Your task to perform on an android device: I want to set an alarm for every weekday at 7:00 AM on the clock app for the gym so that I don't miss my workout.
Image 0: 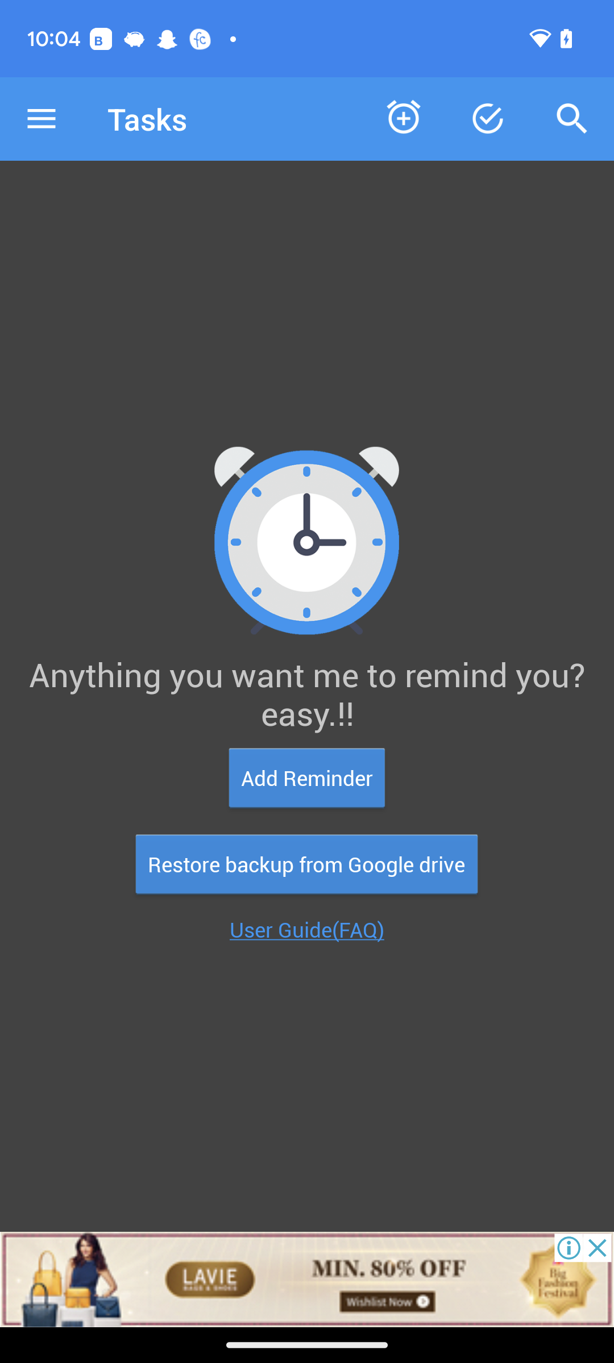
Open the Clock app.
Step 0: open app "Clock"
Image 1: 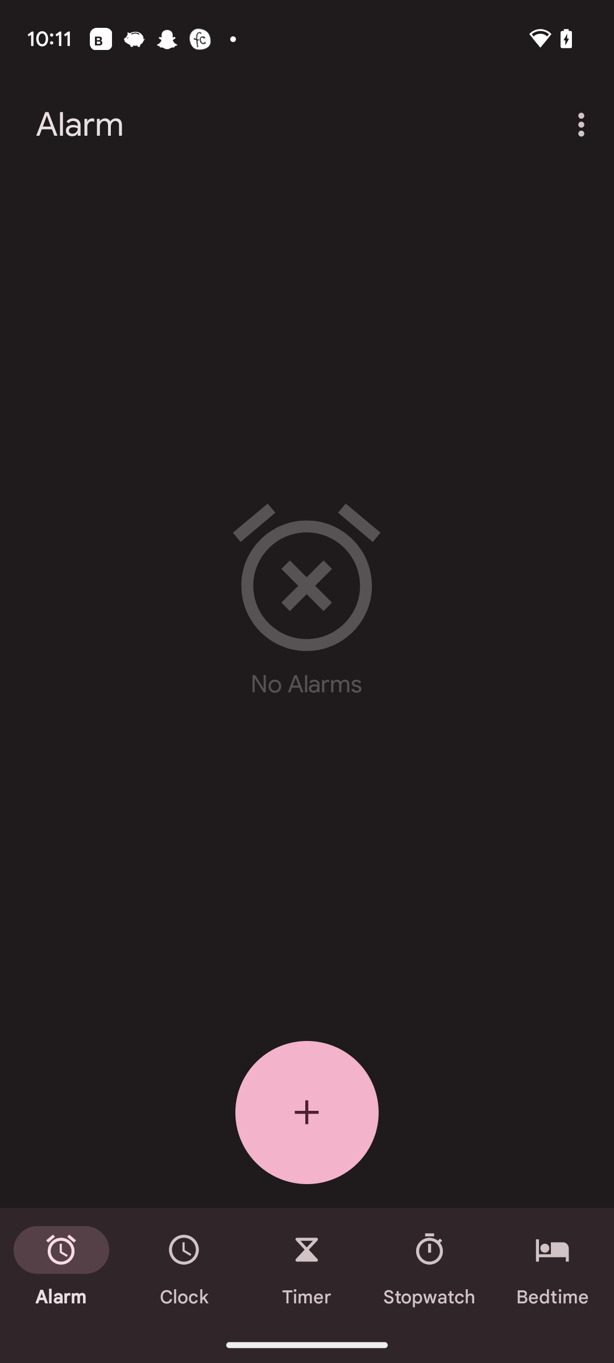
Click on the plus icon.
Step 1: click (307, 1112)
Image 2: 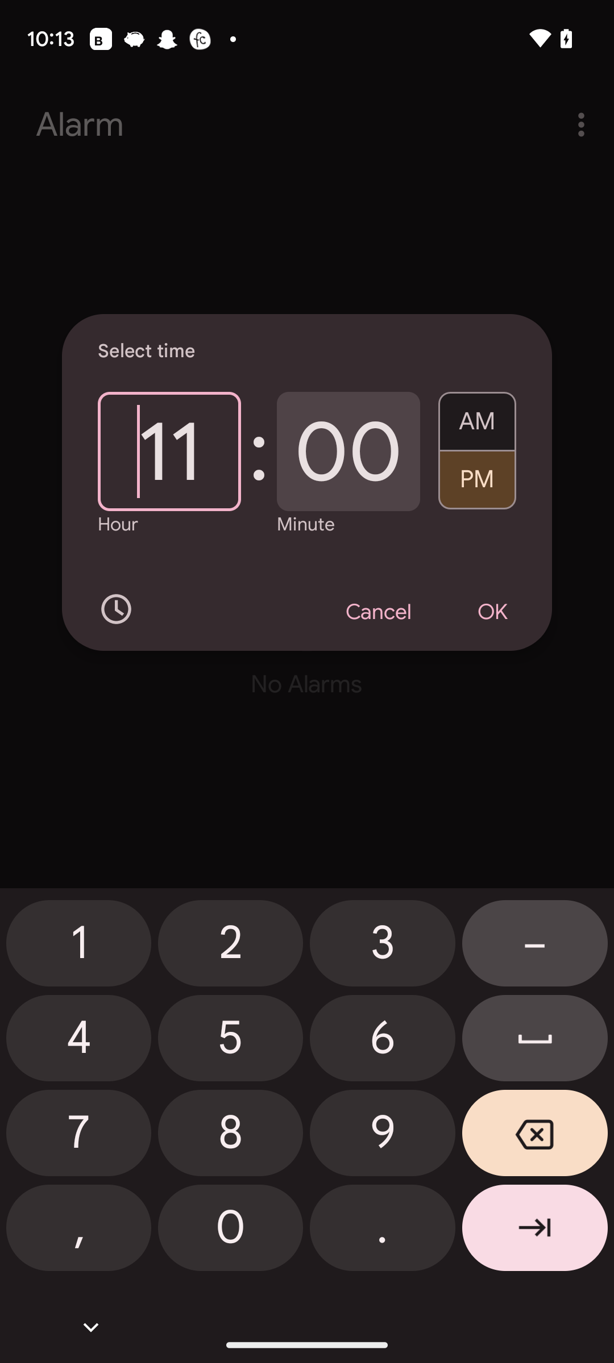
Set hours to 7.
Step 2: click (230, 1232)
Image 3: 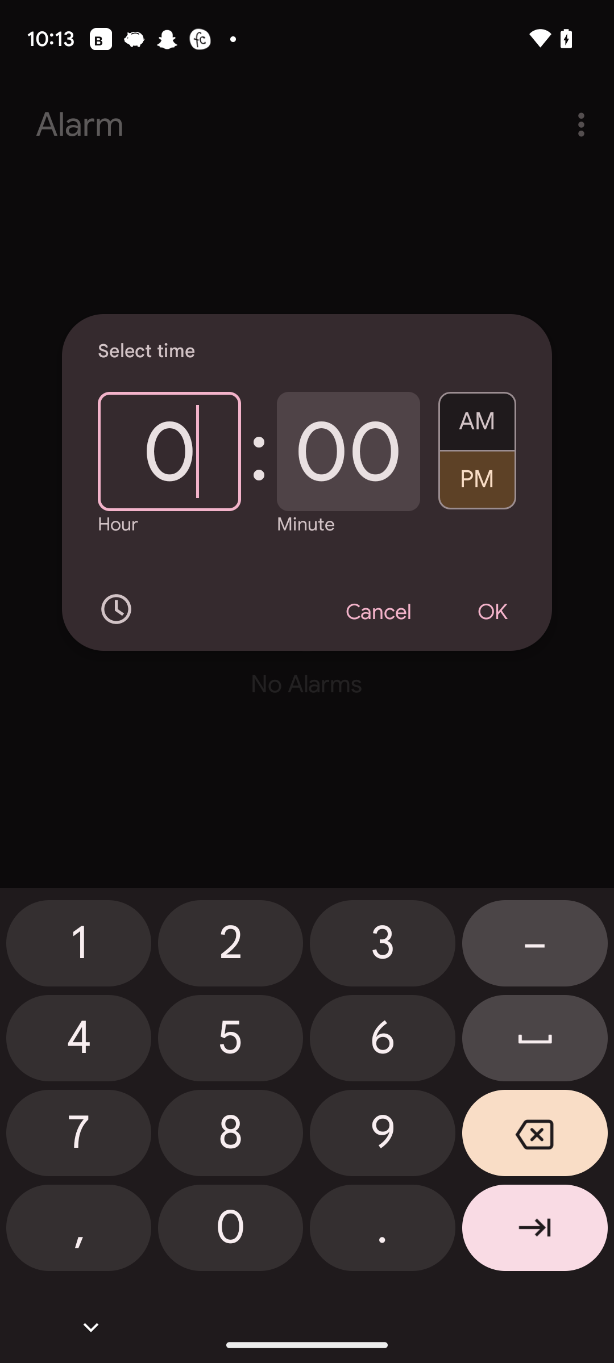
Set hours to 7.
Step 3: click (78, 1136)
Image 5: 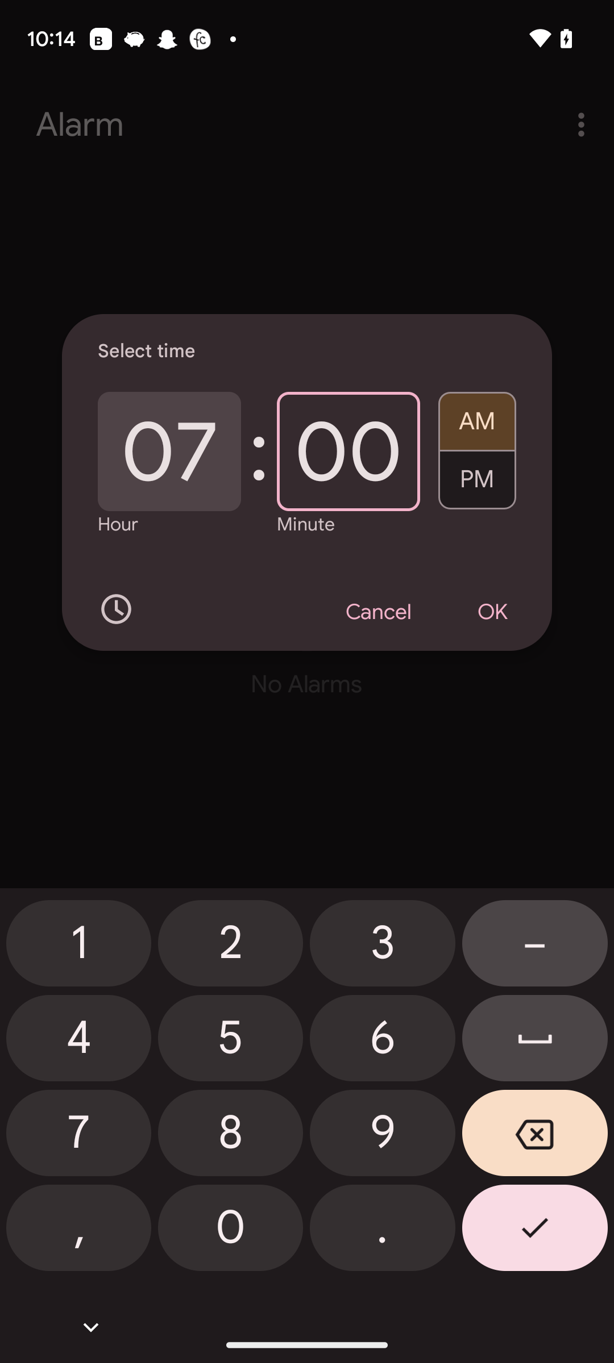
Click on the ok option
Step 5: click (492, 612)